Your task to perform on an android device: Please look up This American Life Show The Call on YouTube as I watch This American Life show every day when I have some free time.
Image 0: 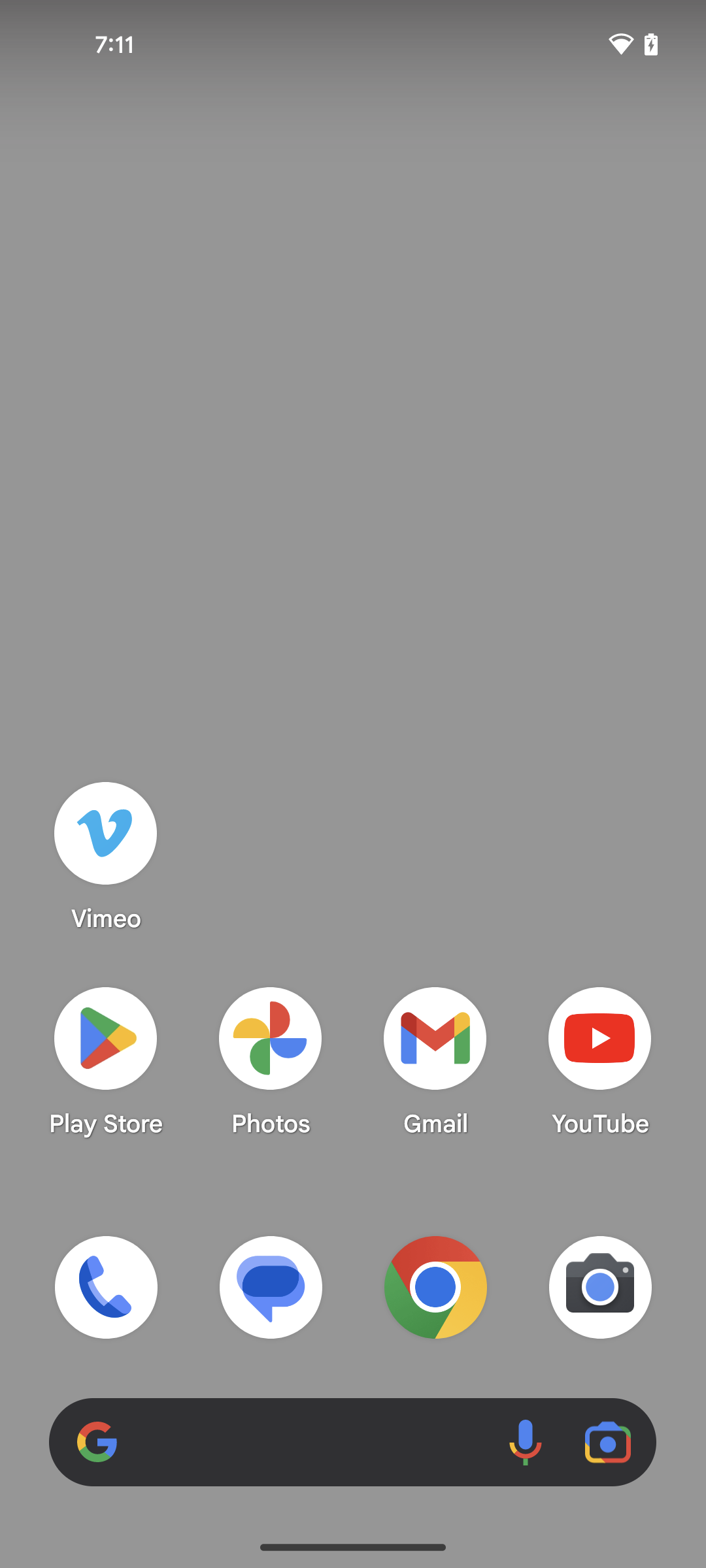
open the Youtube app
Step 0: open app "YouTube"
Image 1: 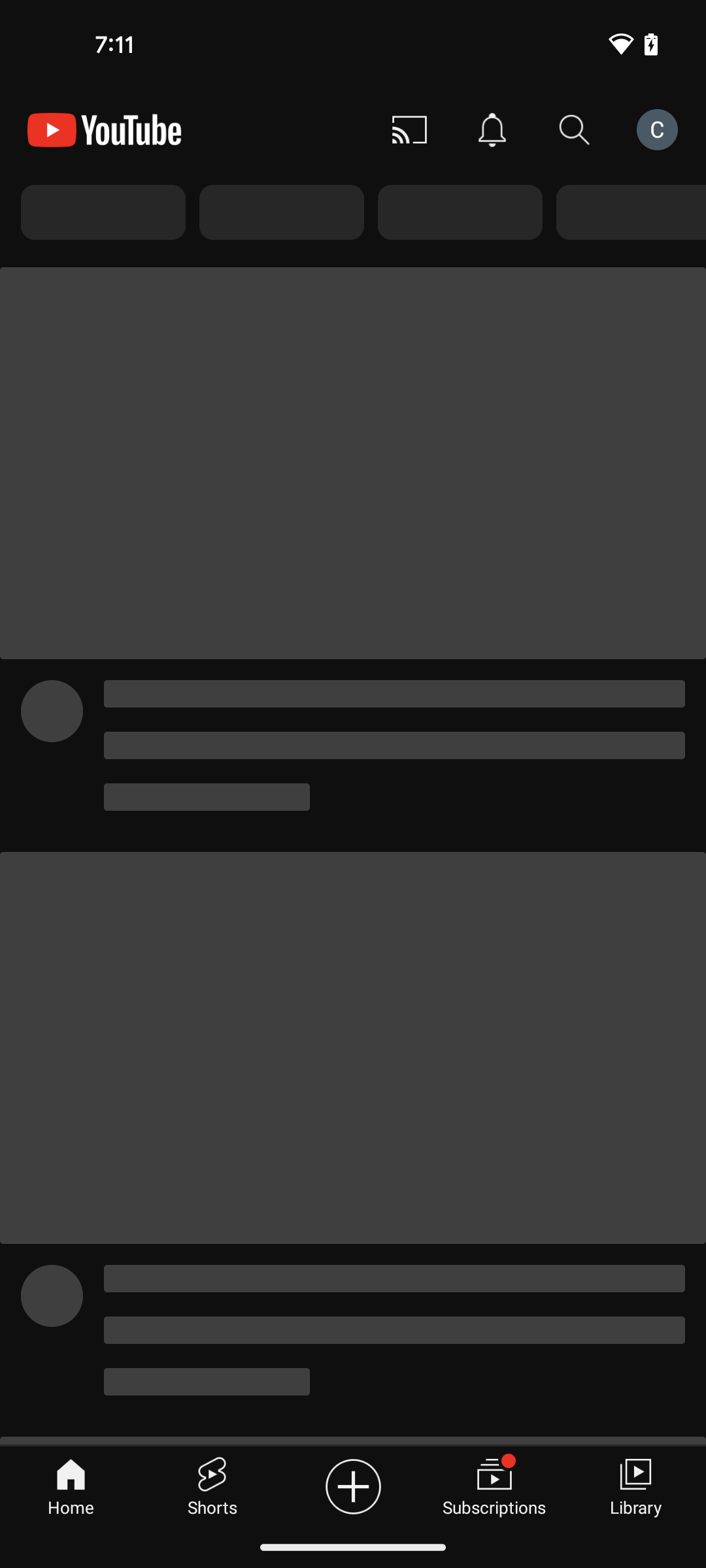
open the Youtube app
Step 1: wait
Image 2: 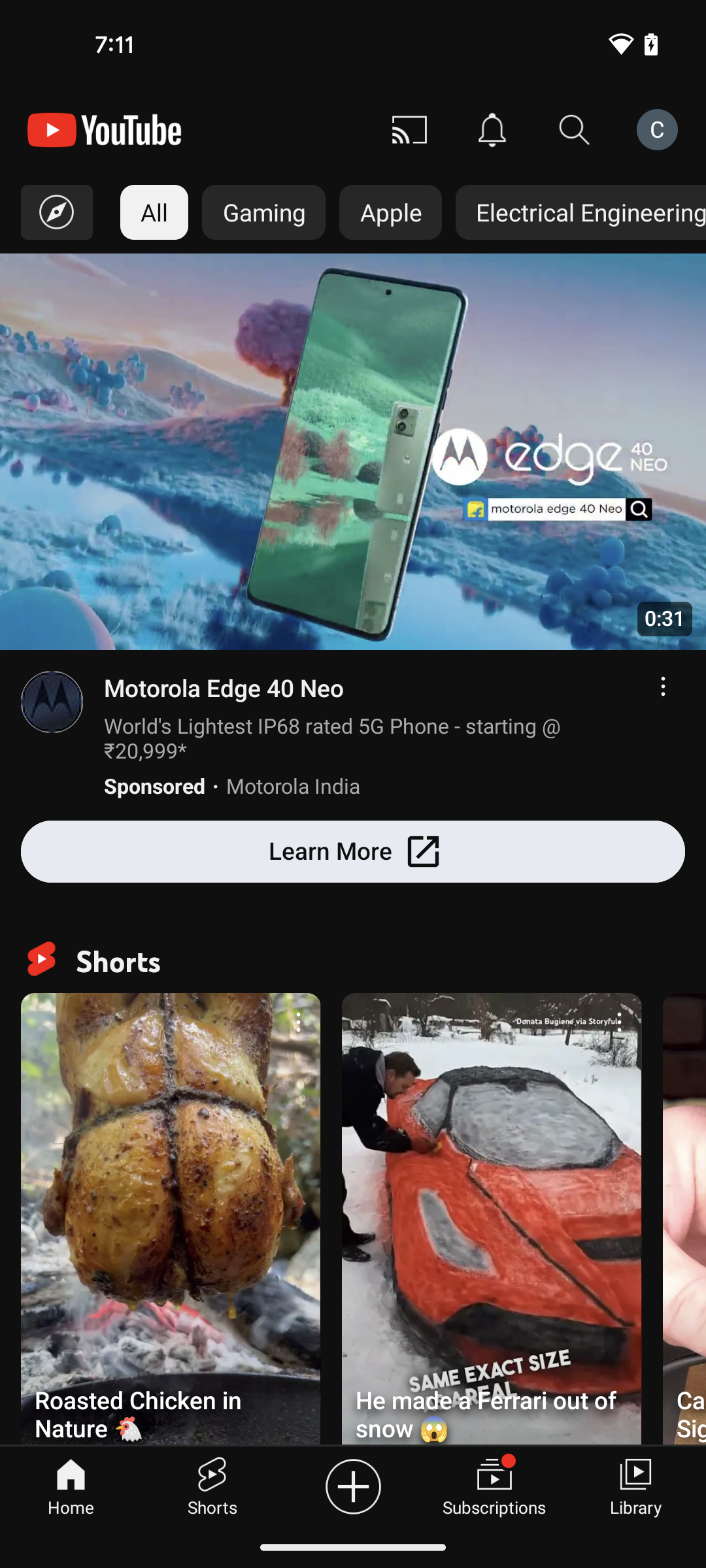
click on the search icon at the top right side of the screen
Step 2: click (575, 130)
Image 4: 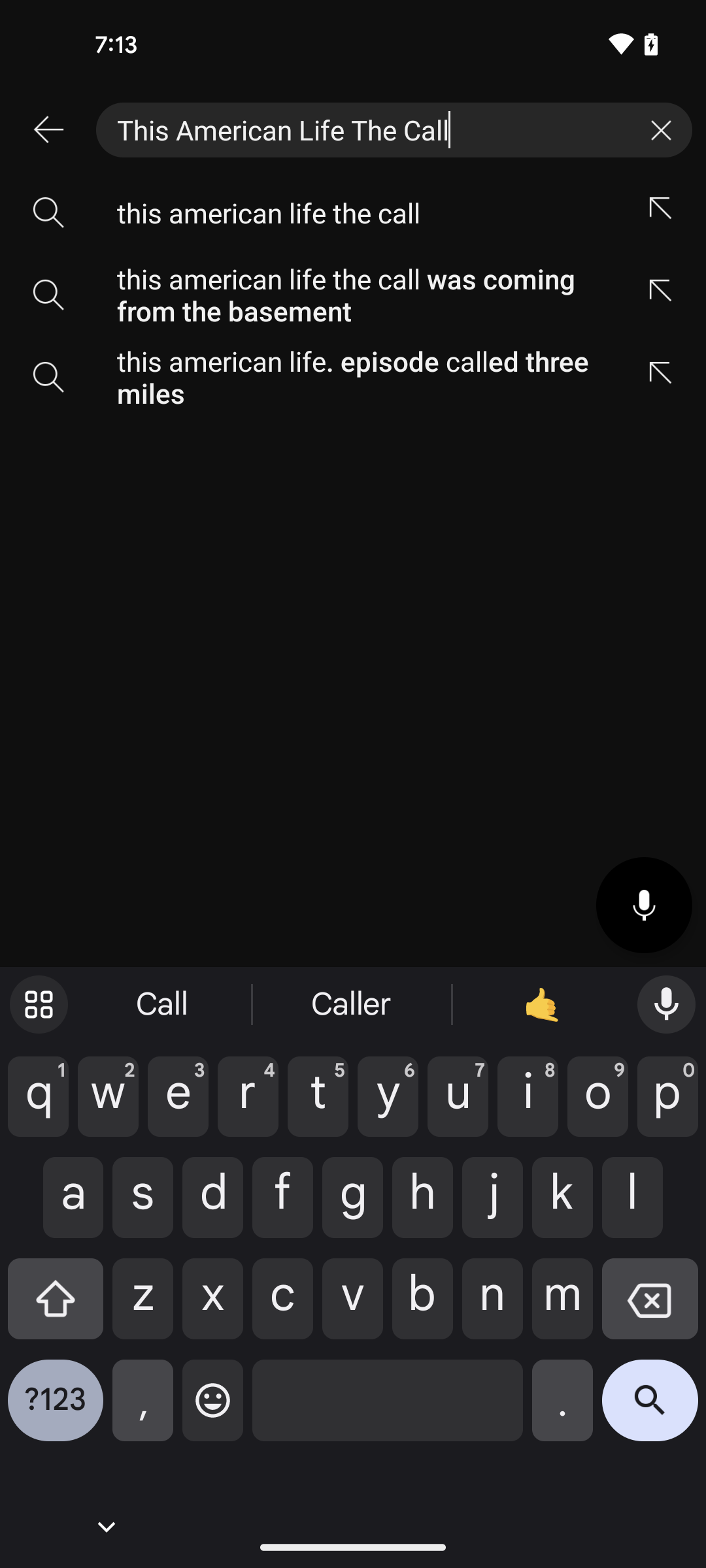
click on the search icon at the bottom right corner of the screen
Step 4: click (650, 1410)